Your task to perform on an android device: View the crystonics paramount heavy duty tv wall mount stand for 24 to 42 inch led full motion tv mount black
Image 0: 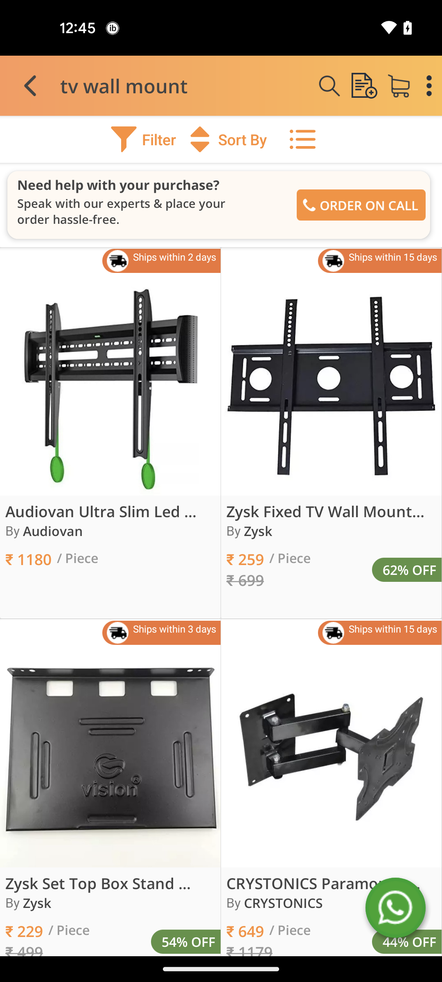
Tap on the crystonics paramount heavy duty tv wall mount stand for 24 to 42 inch led full motion tv mount black
Step 0: click (331, 757)
Image 1: 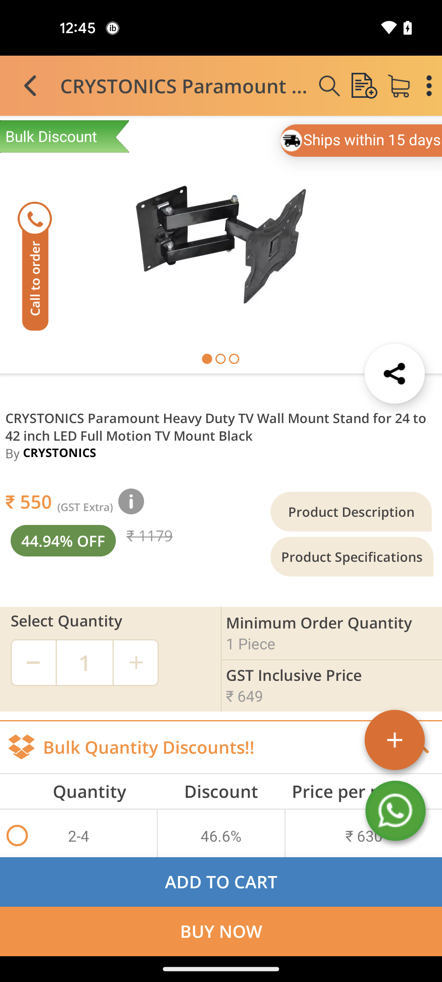
Tap on the product specifications option
Step 1: click (352, 556)